Your task to perform on an android device: I want to save the existing presentation with the title Importance of hiking.
Image 0: 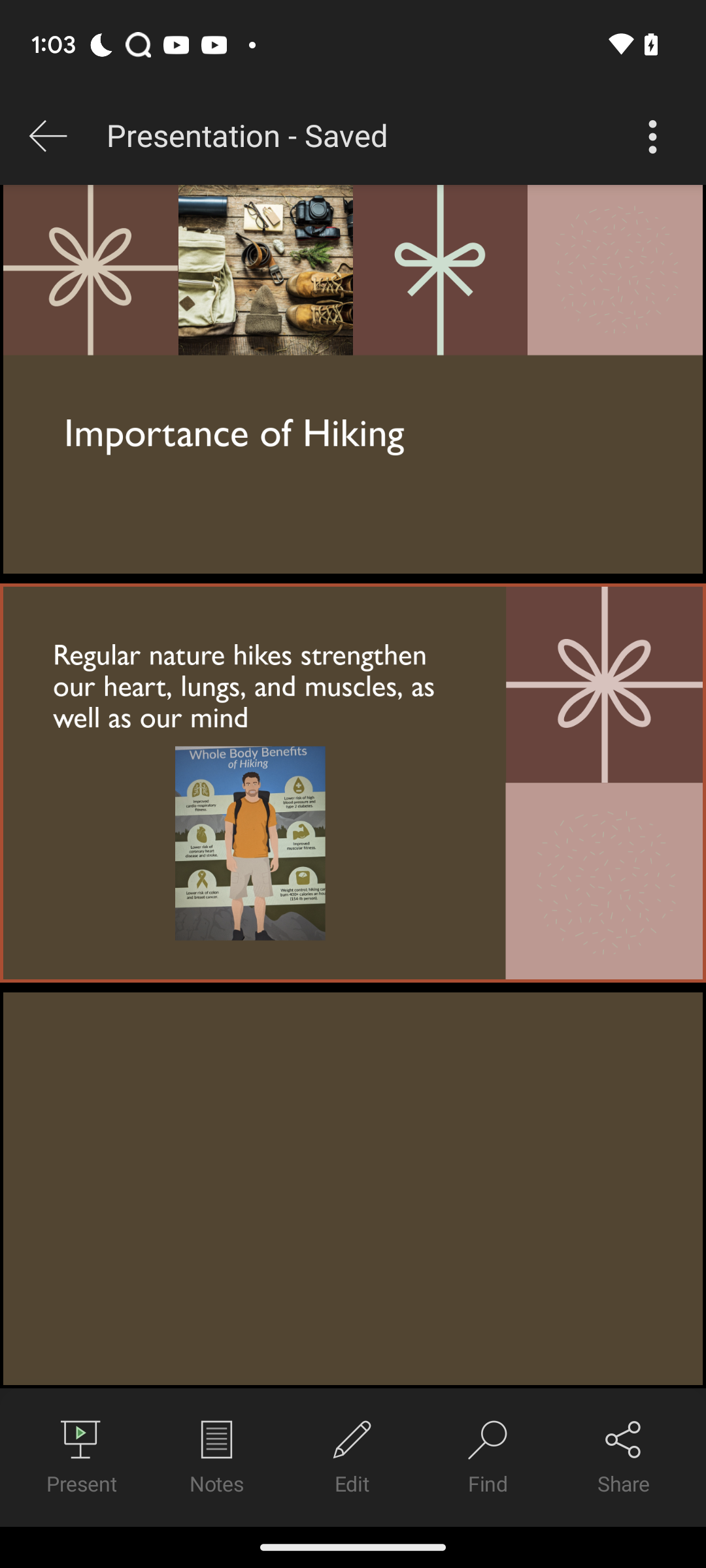
Click on three dot icon at the top right of the screen
Step 0: click (652, 137)
Image 1: 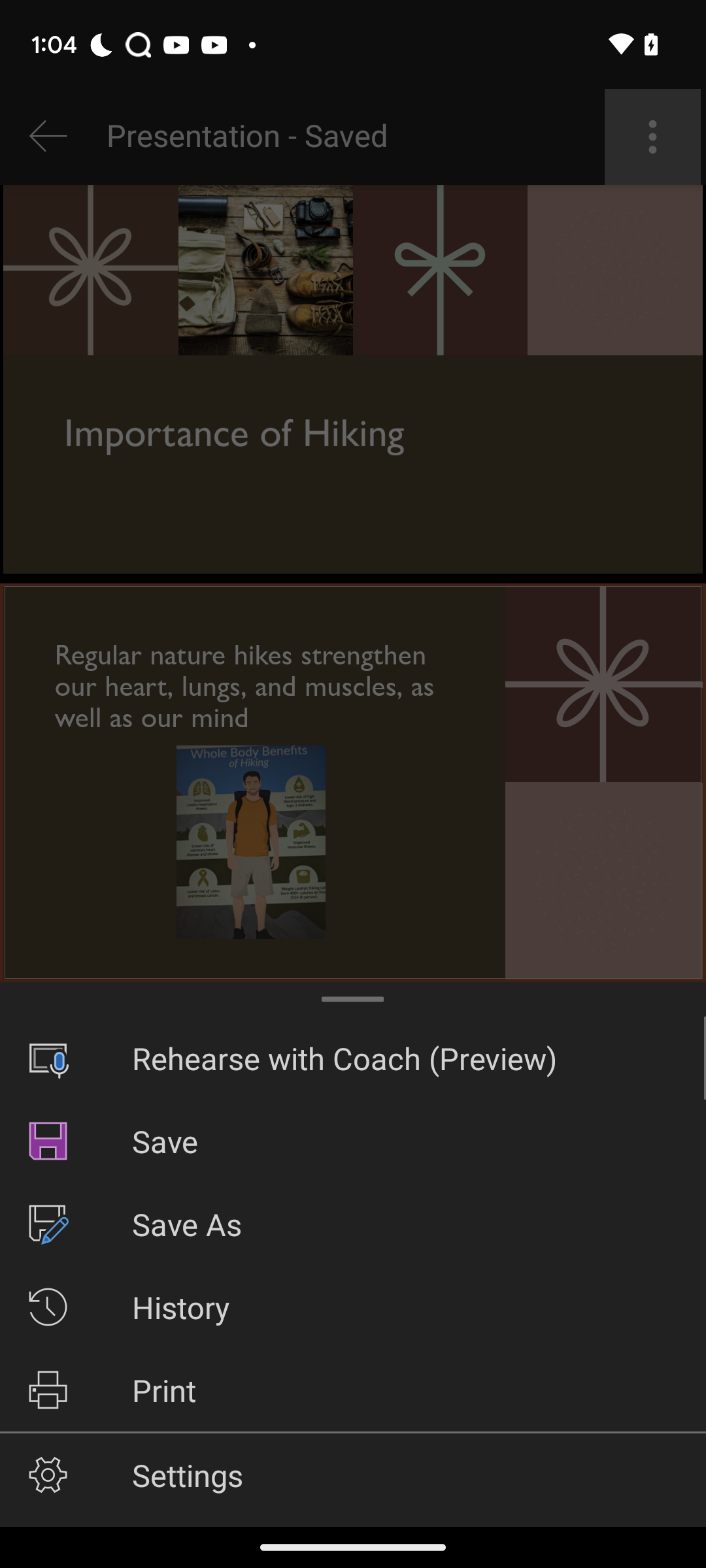
Click on save as option
Step 1: click (353, 1224)
Image 2: 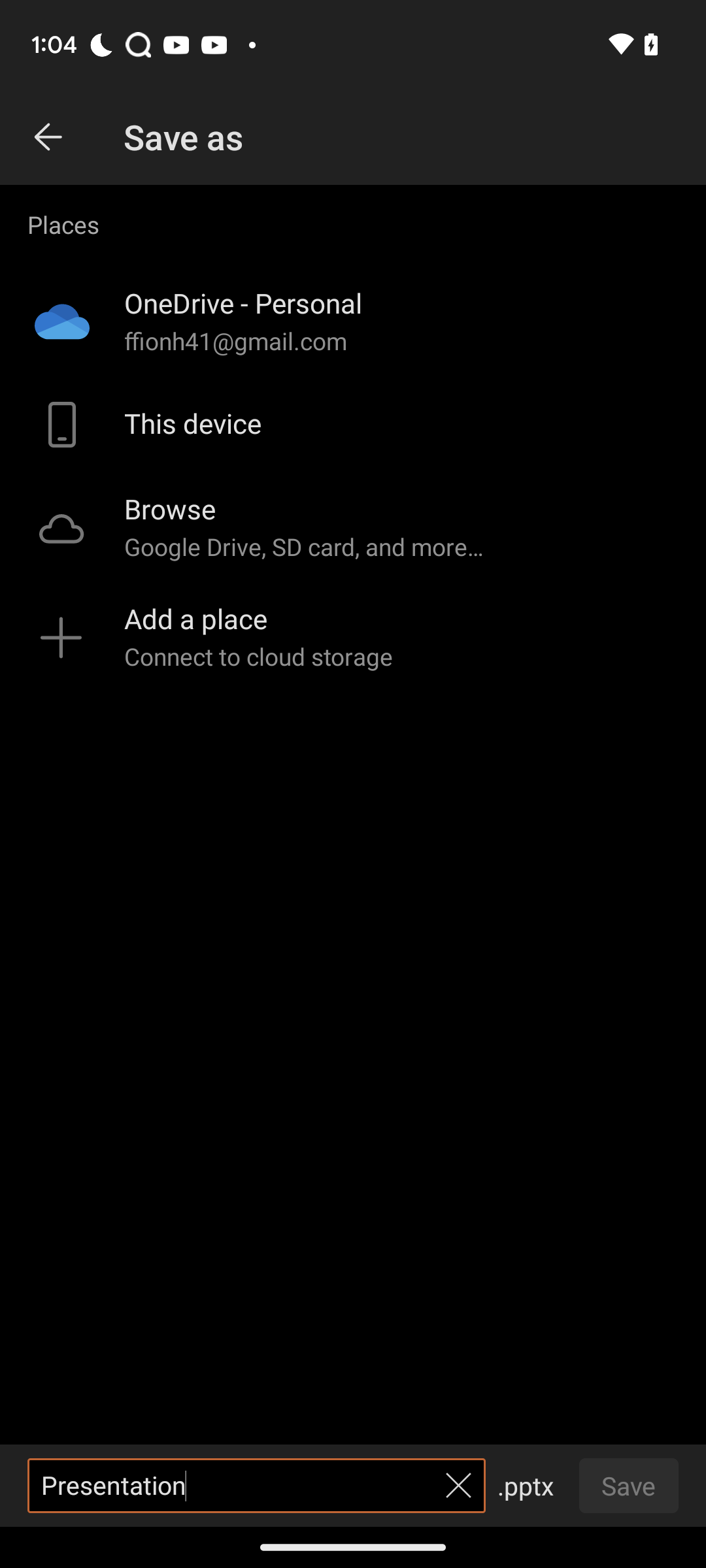
Click on cross icon in the textbox at the bottom of the screen
Step 2: click (230, 1485)
Image 3: 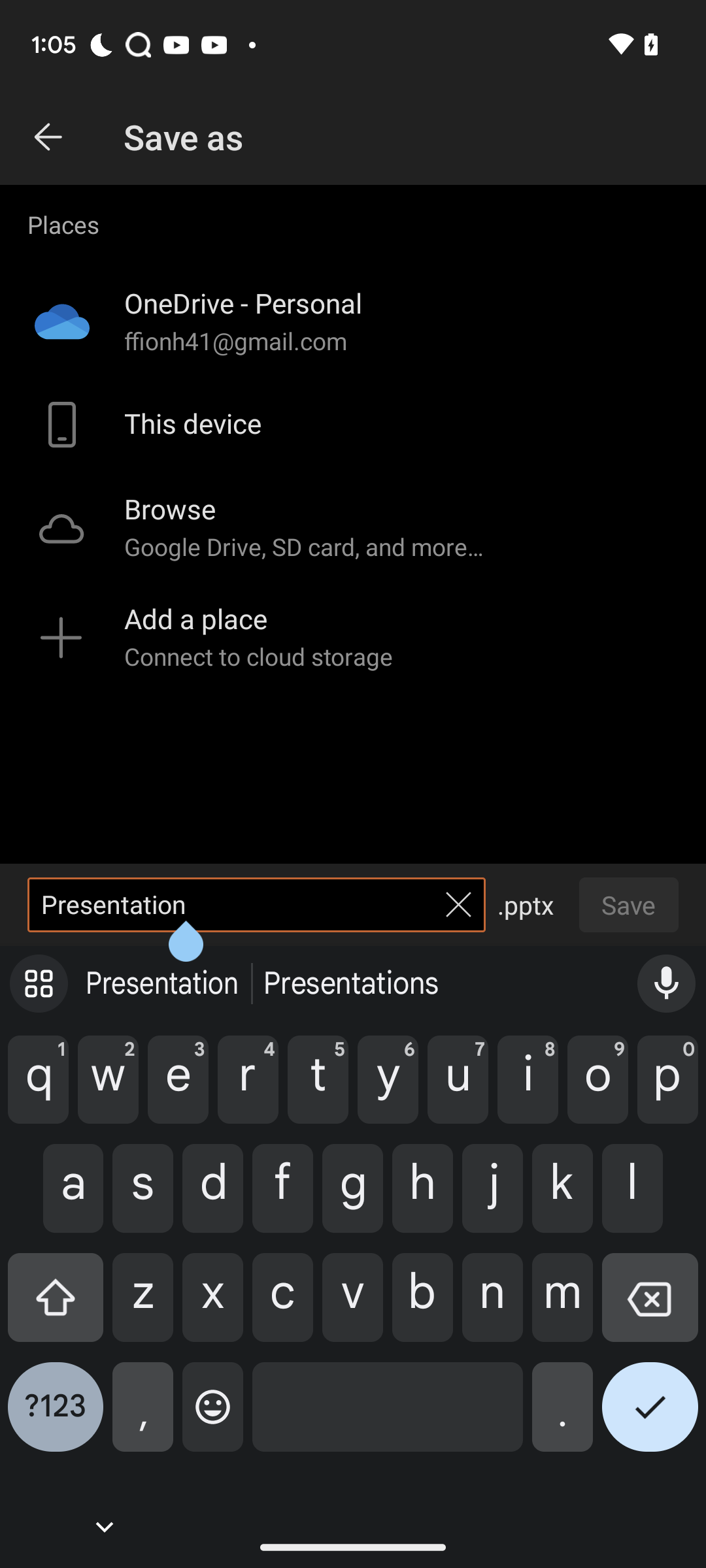
Click on cross icon in the textbox at the bottom of the screen
Step 3: wait
Image 4: 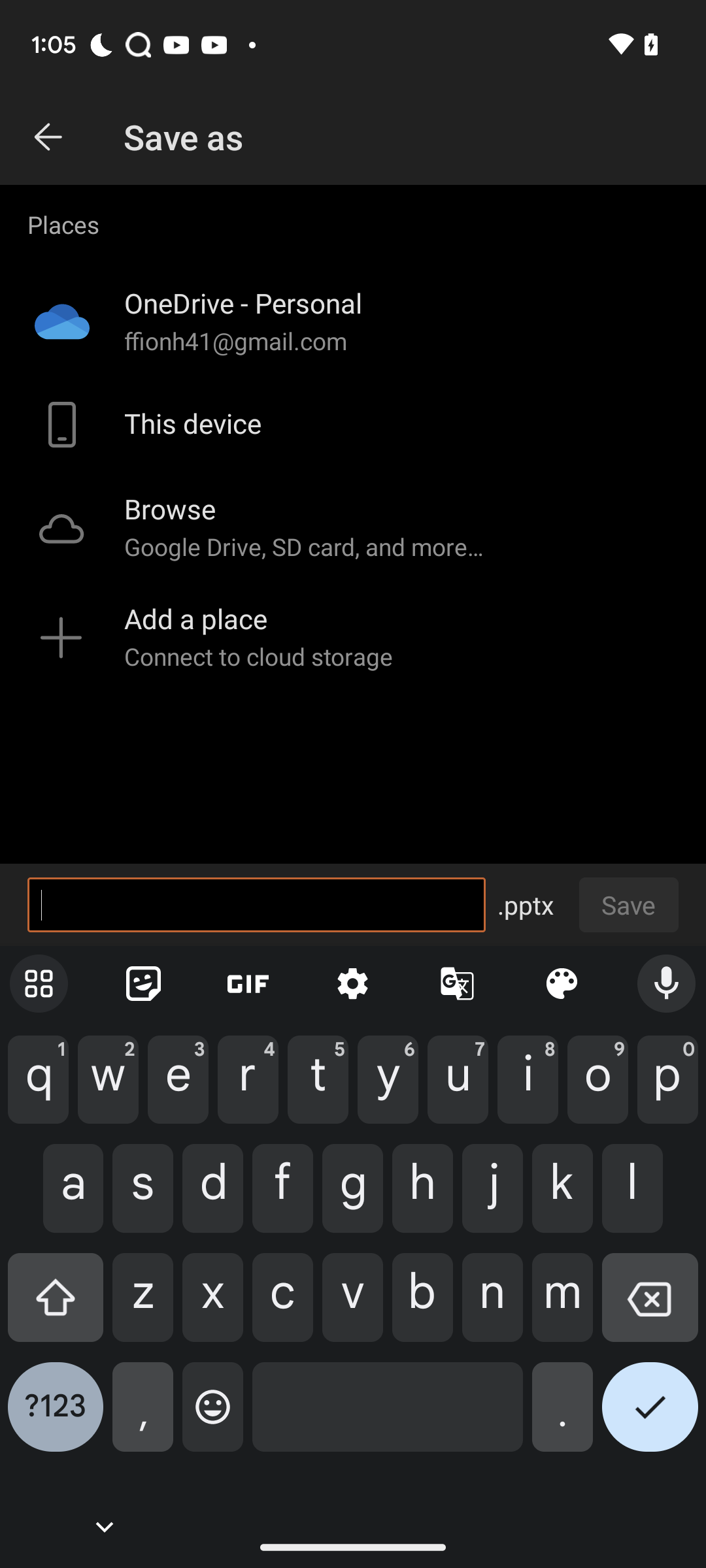
Enter Importance of hiking
Step 4: type "Importance of hiking"
Image 5: 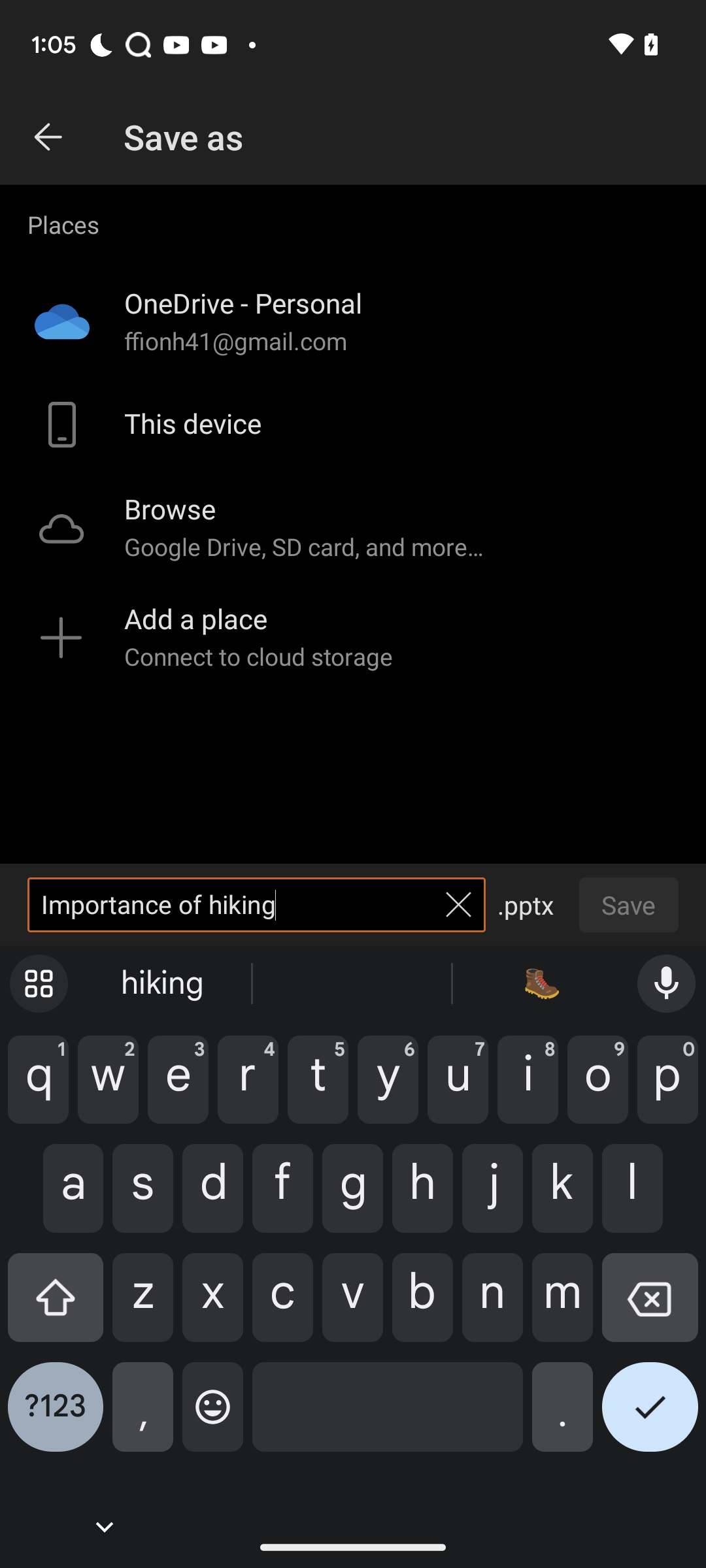
Click on tick icon
Step 5: click (650, 1417)
Image 6: 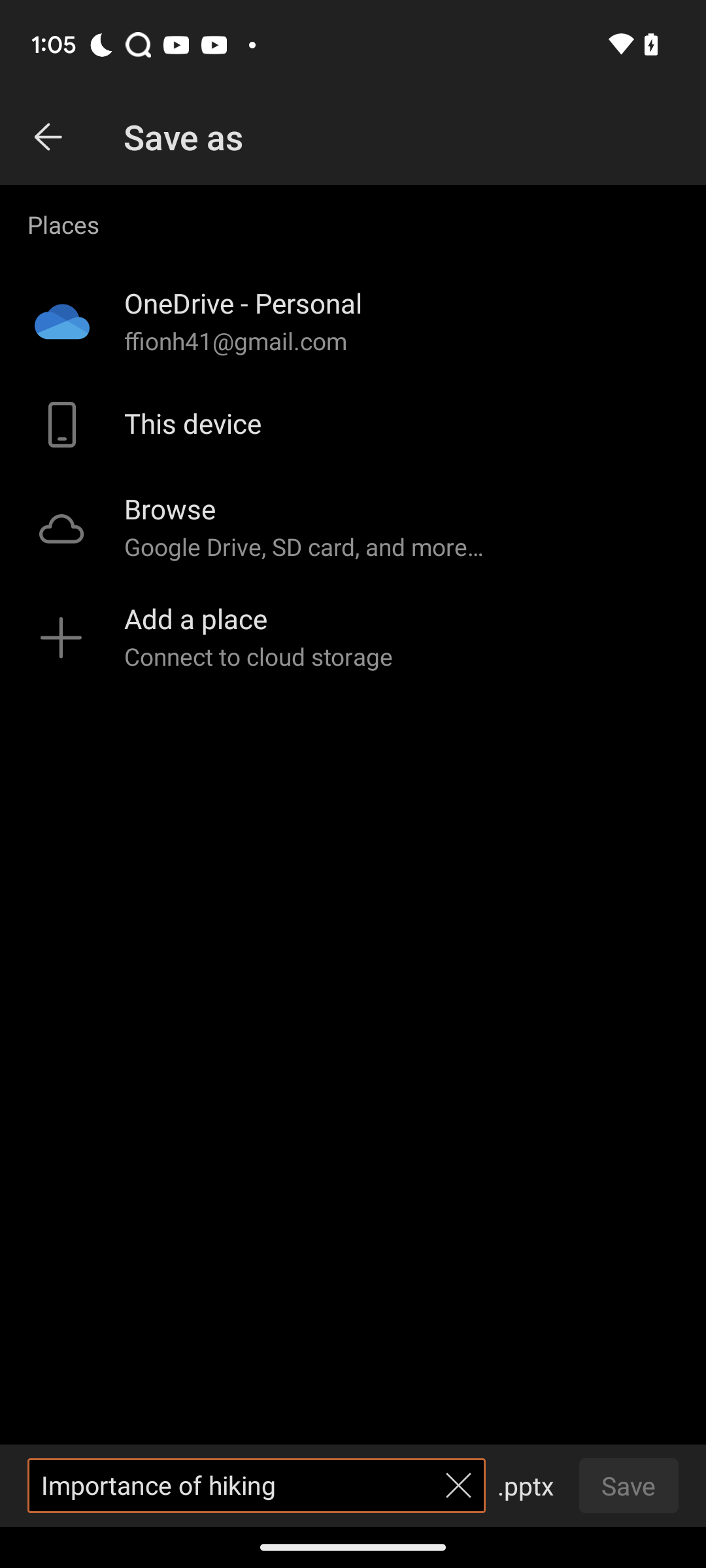
Click on this device
Step 6: click (408, 424)
Image 7: 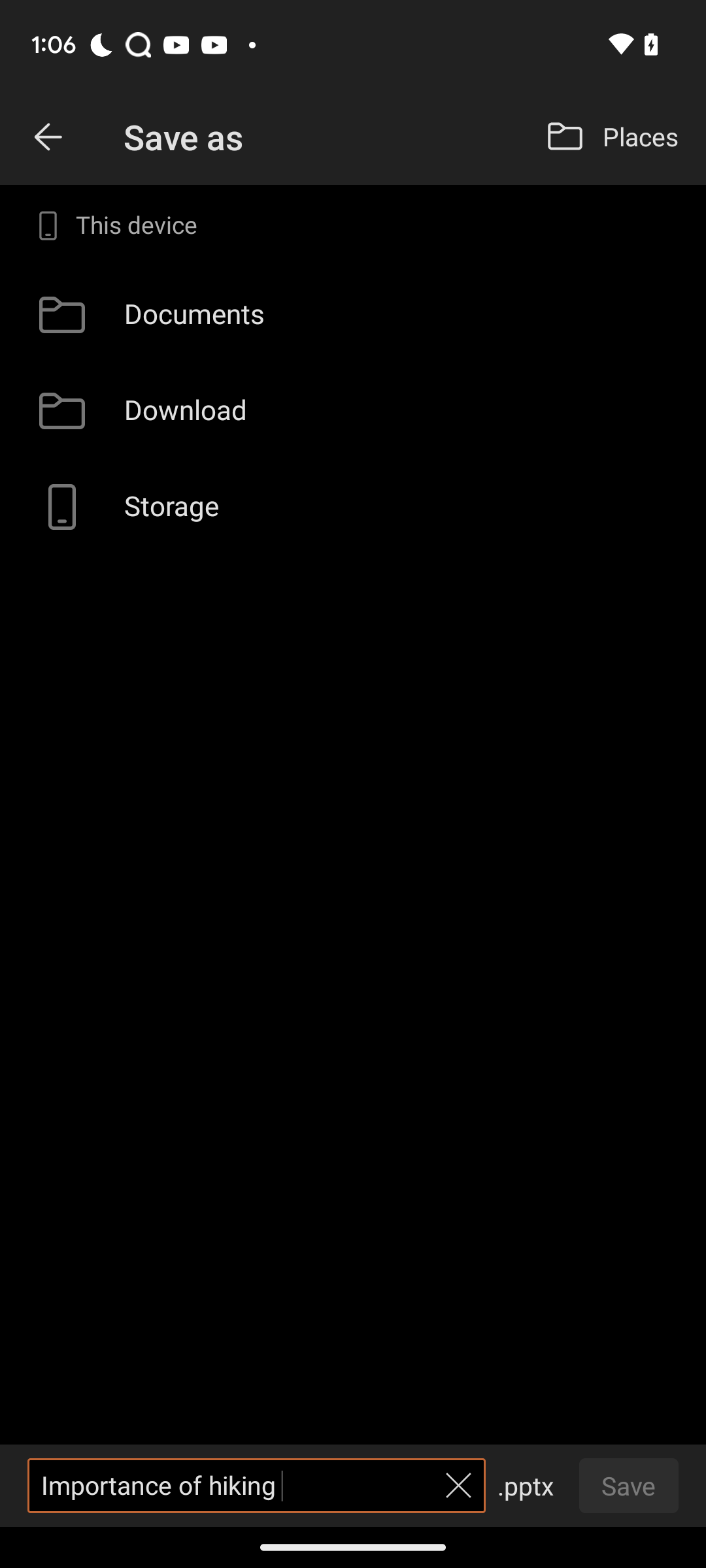
Click on download
Step 7: click (408, 411)
Image 8: 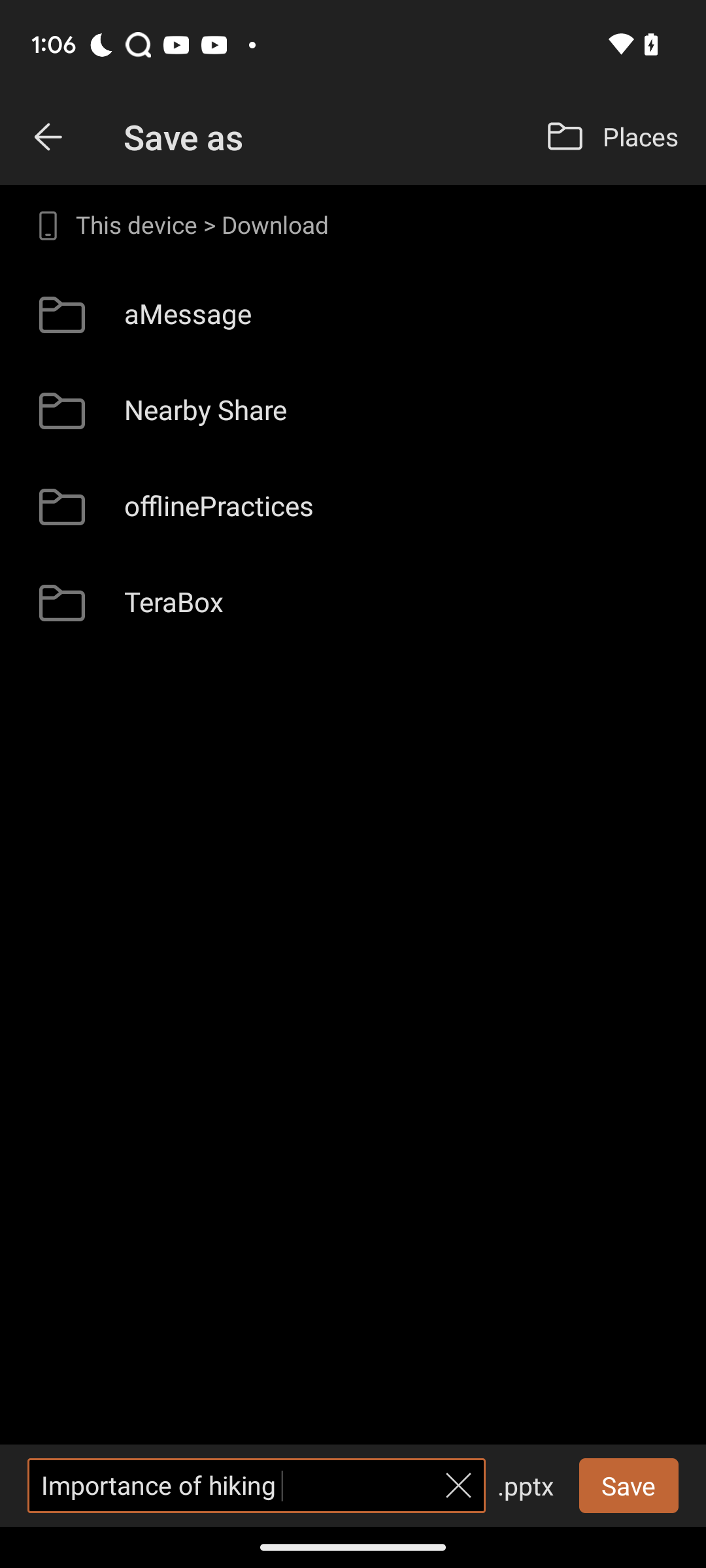
click on save icon
Step 8: click (629, 1485)